Your task to perform on an android device: Let's review the one-pot pasta recipe as "really great."
Image 0: 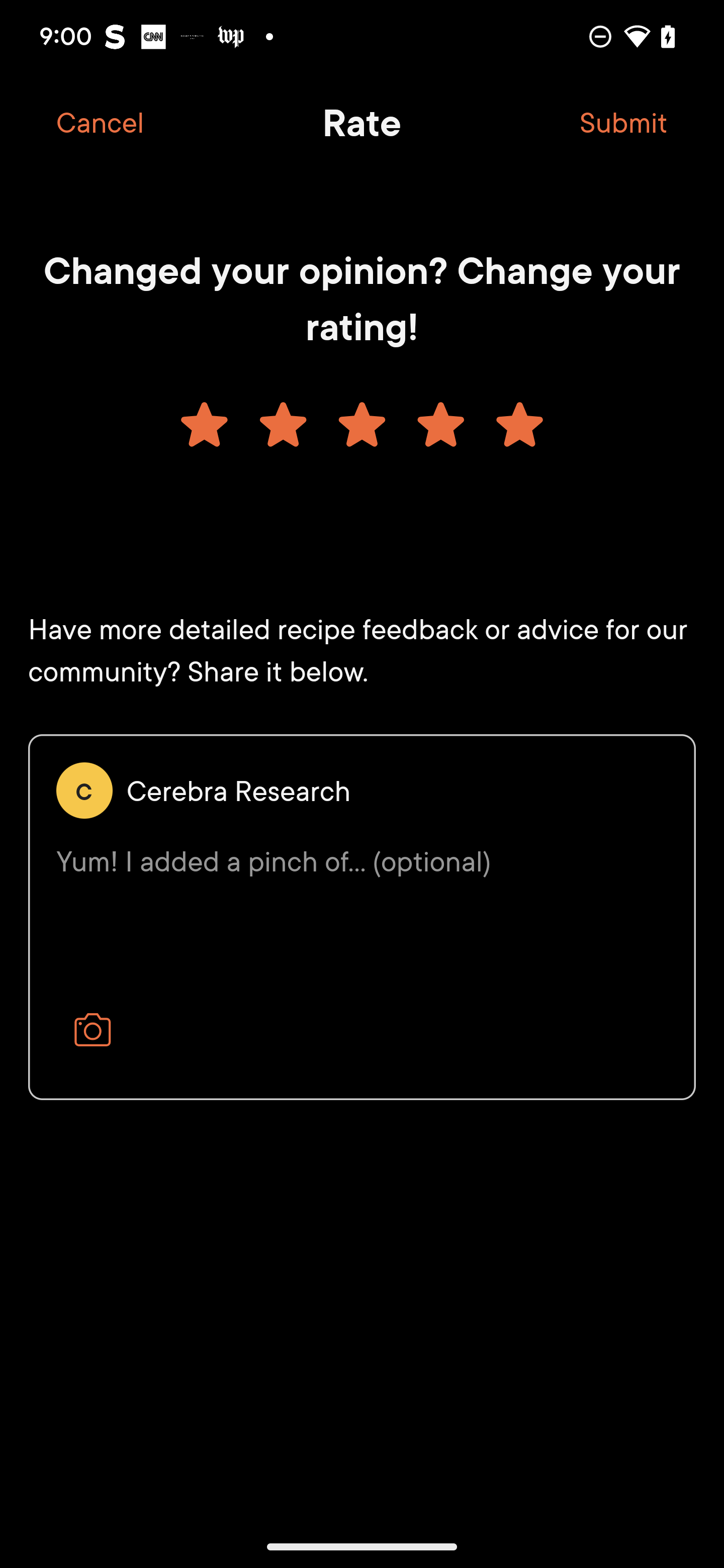
Click on review text box on the bottom of the screen.
Step 0: click (361, 903)
Image 1: 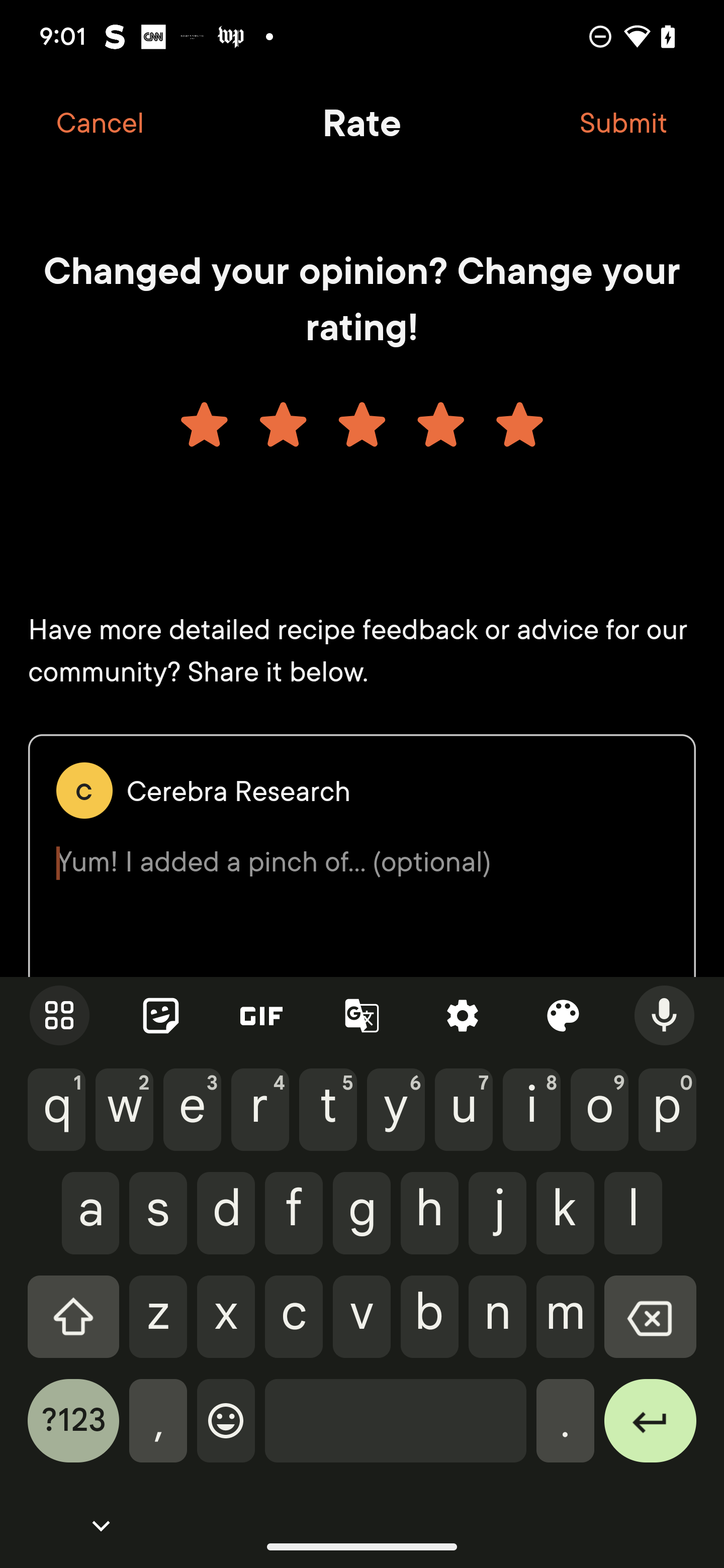
Type really great.
Step 1: type "really great."
Image 2: 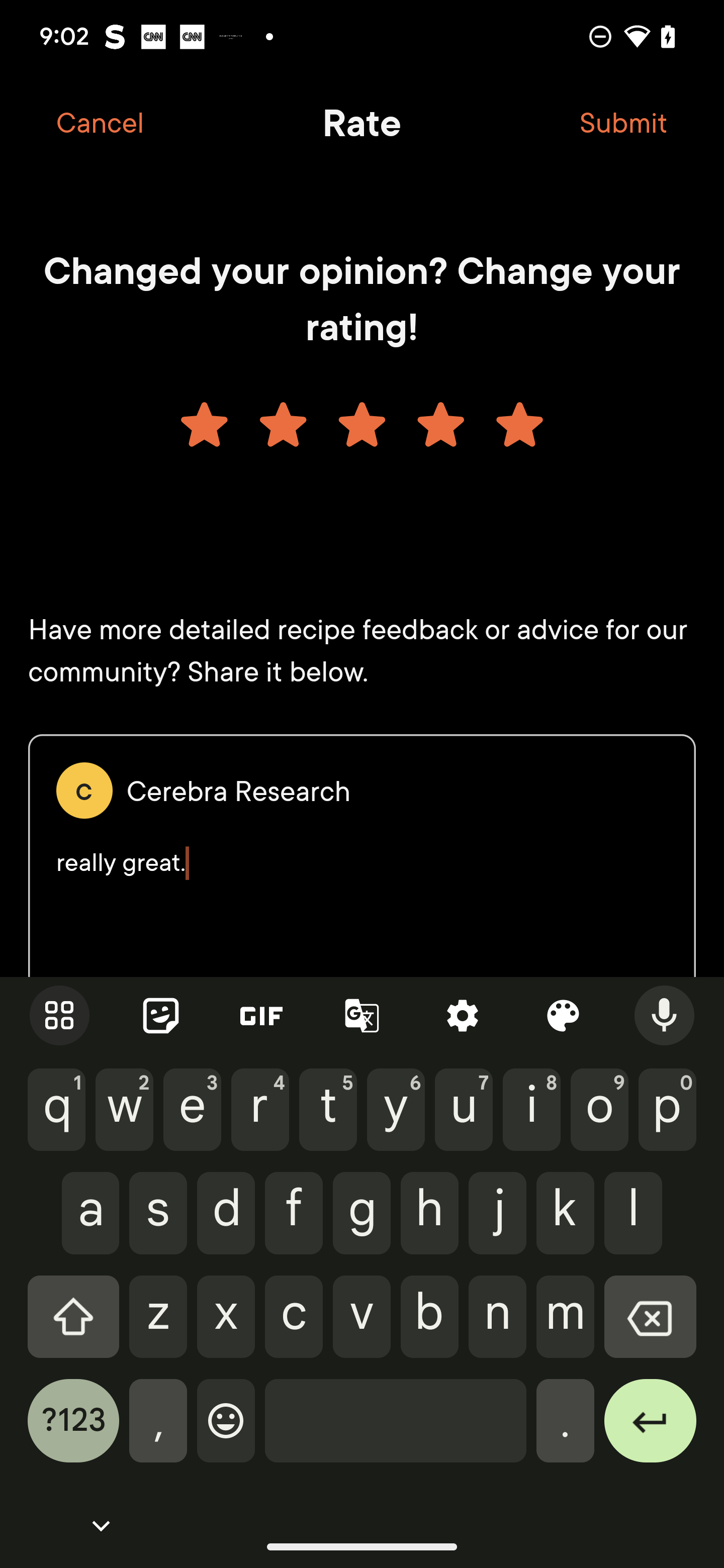
Click on the submit button on the top right side of the screen.
Step 2: click (623, 122)